Your task to perform on an android device: The Qualityland book on the Play Books app is one I would like to bookmark.
Image 0: 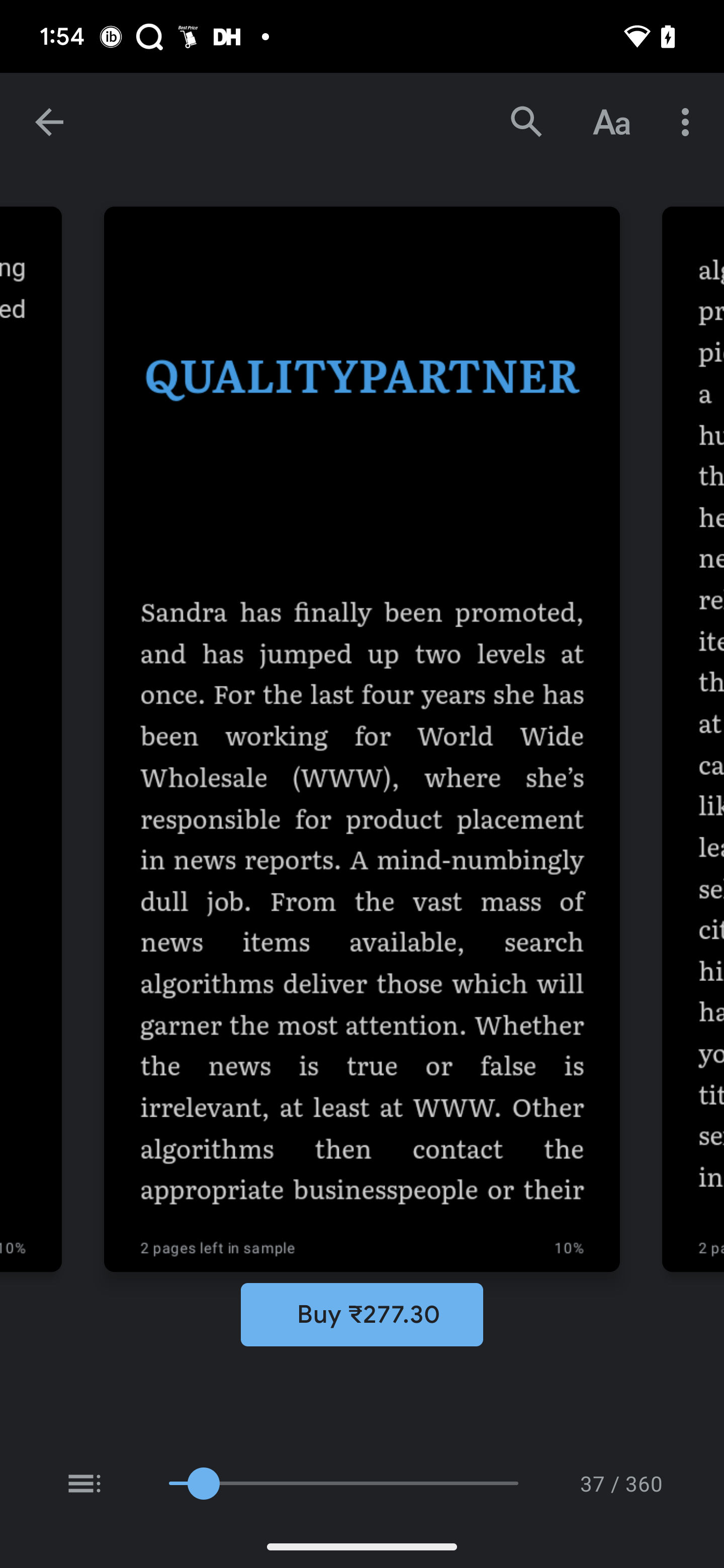
Click on the three dots to view more option
Step 0: click (689, 122)
Image 1: 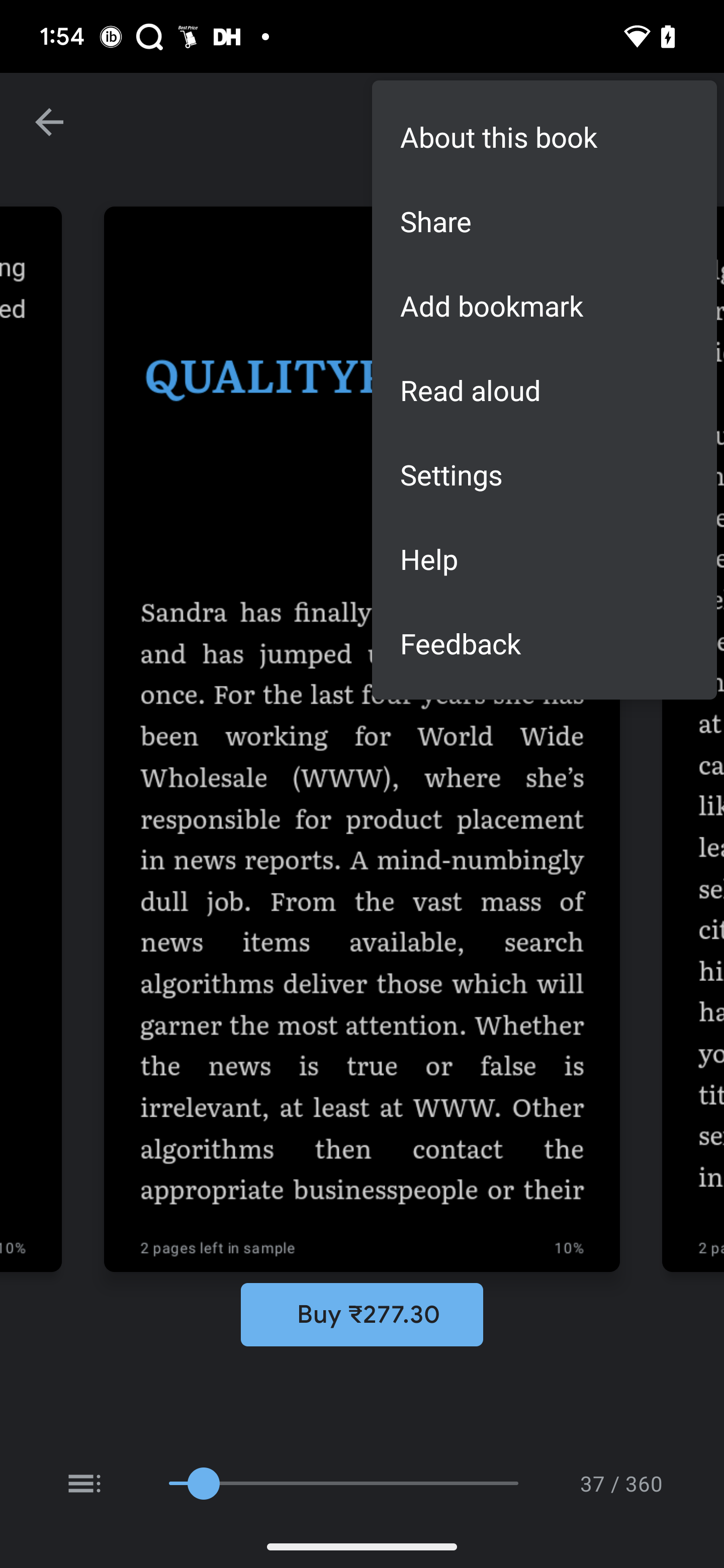
Click on the add to bookmark option
Step 1: click (544, 305)